Your task to perform on an android device: I am finding the Flying Machine Women Pink Elasticized Waist solid jogger in budget , compare the prices of the similar products in the NNNow app .
Image 0: 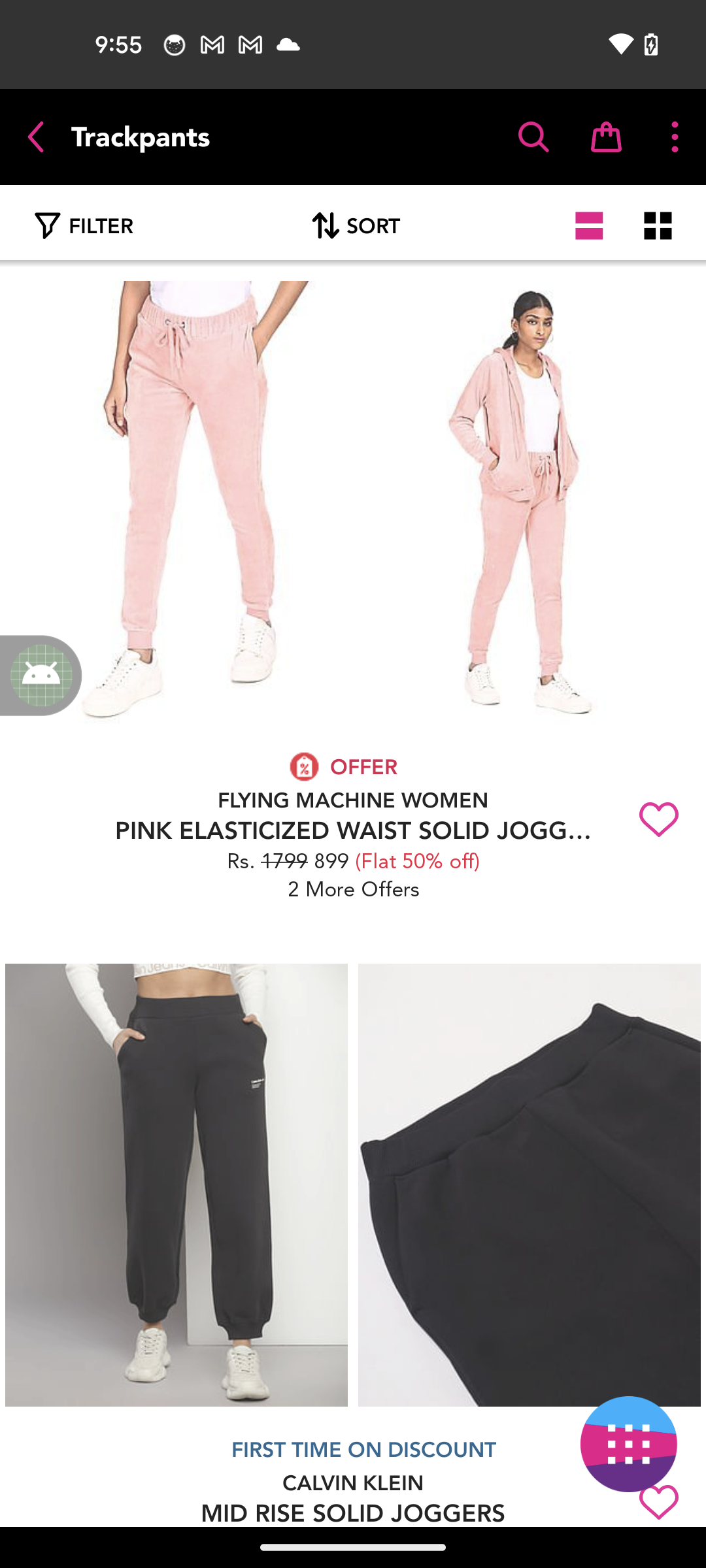
Click on the Flying Machine Women Pink Elasticized Waist solid jogger
Step 0: click (401, 617)
Image 1: 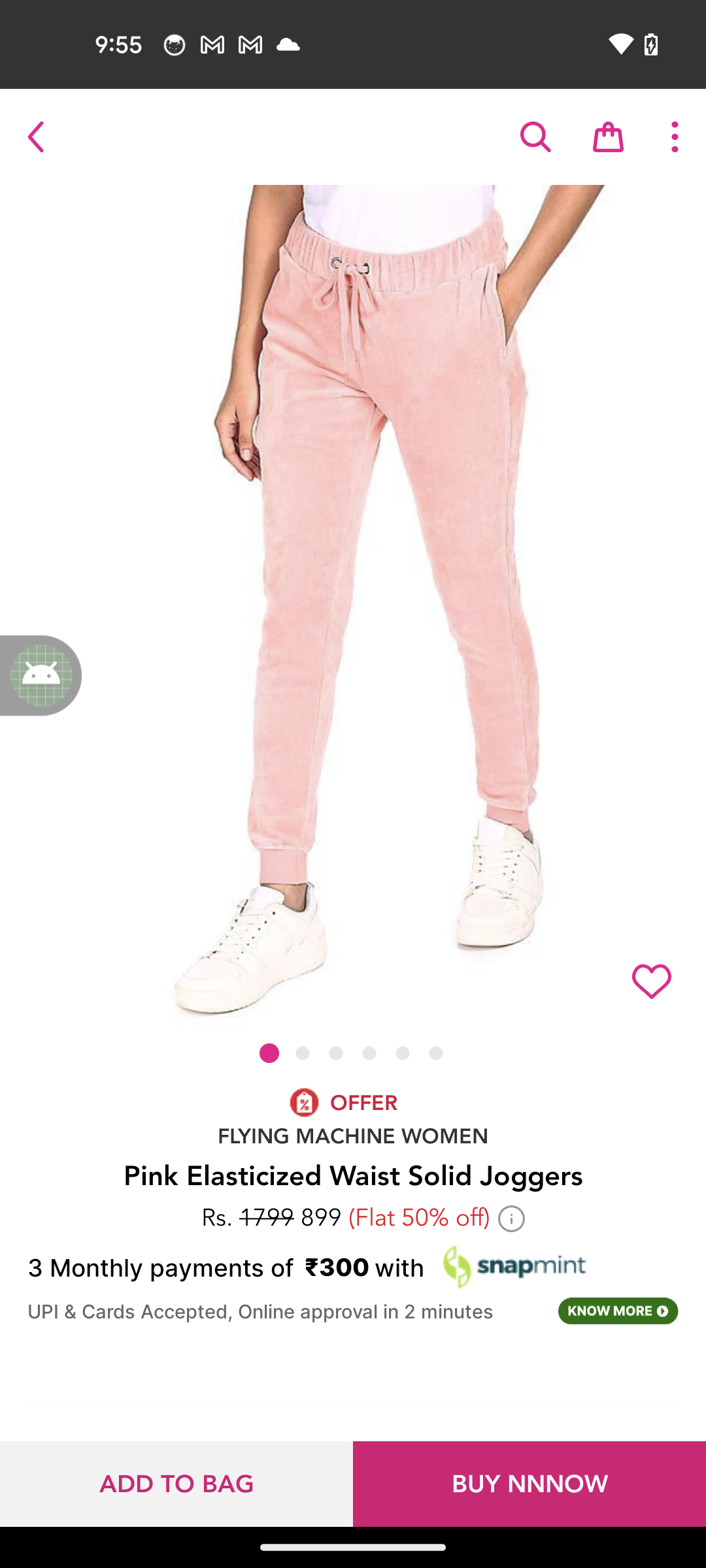
Swipe up for the similar products
Step 1: scroll down
Image 2: 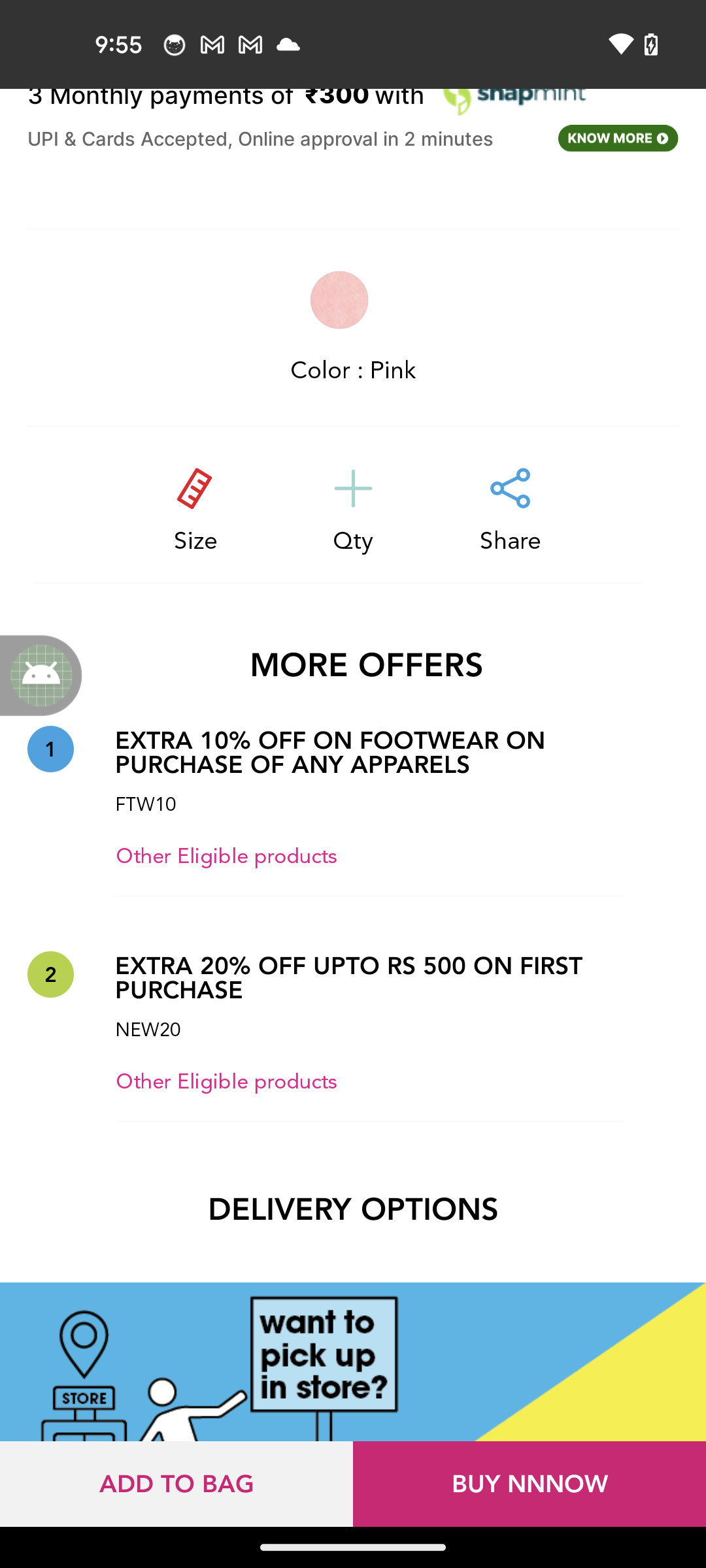
Swipe up for the similar products
Step 2: scroll down
Image 3: 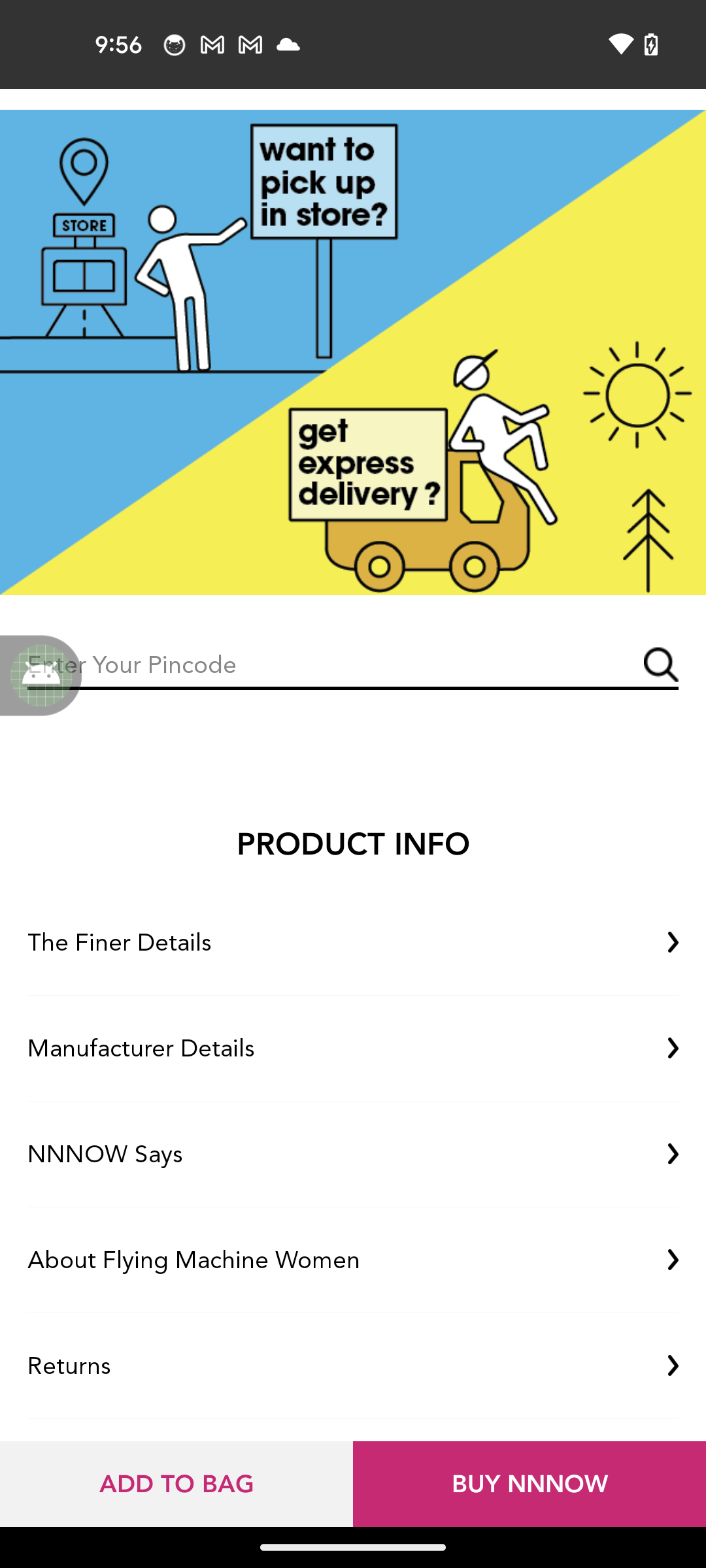
Swipe up for the similar products
Step 3: scroll down
Image 4: 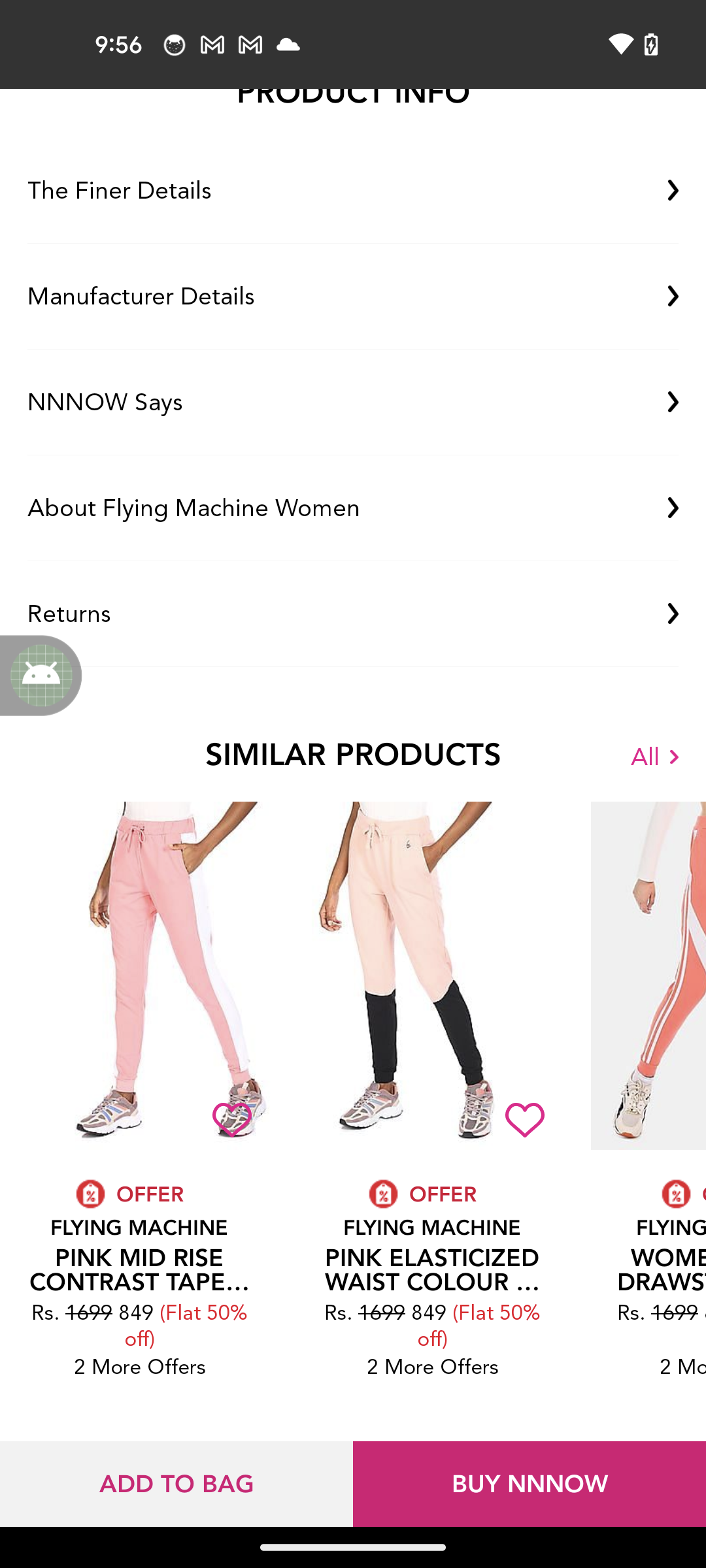
Swipe left the similar products for comparison
Step 4: scroll right
Image 6: 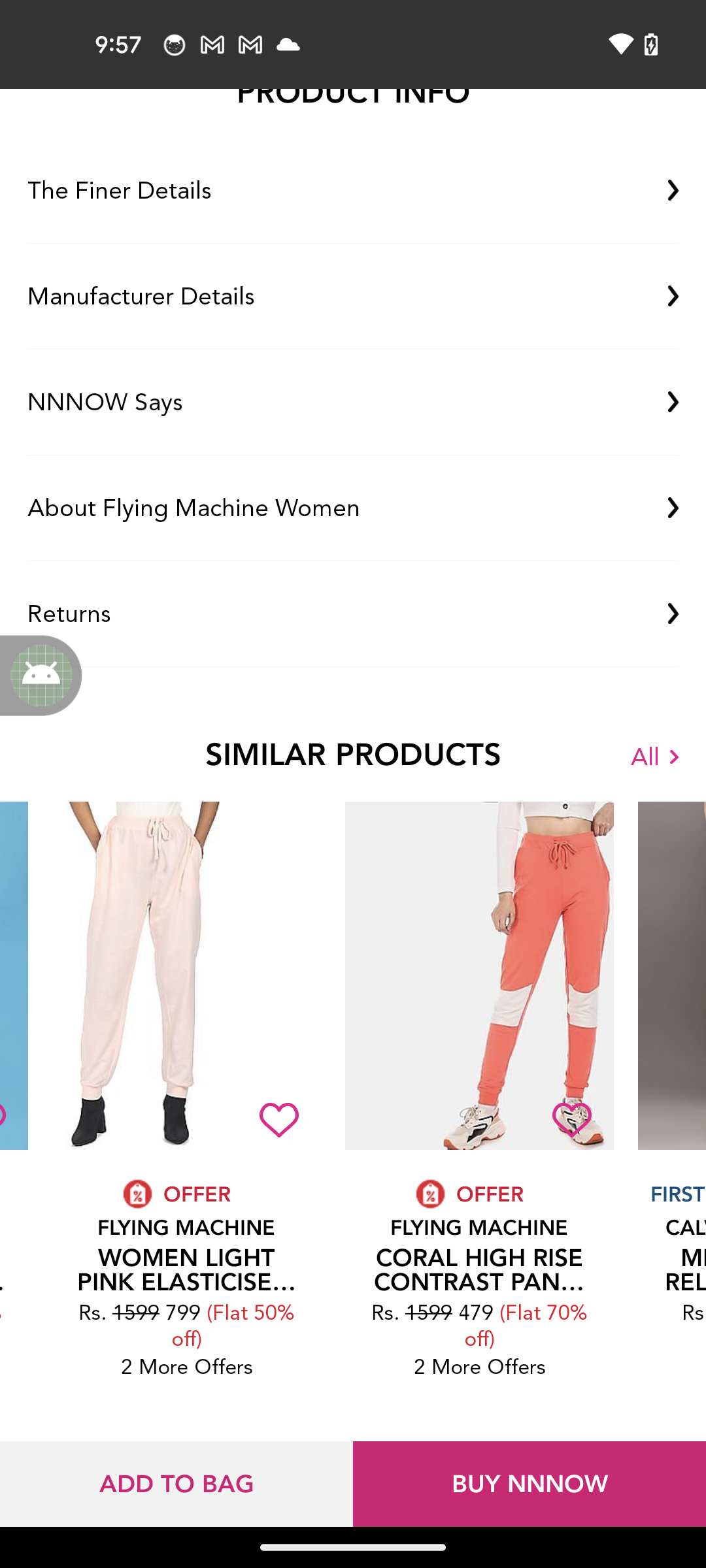
Swipe left the similar products for comparison
Step 6: scroll right
Image 7: 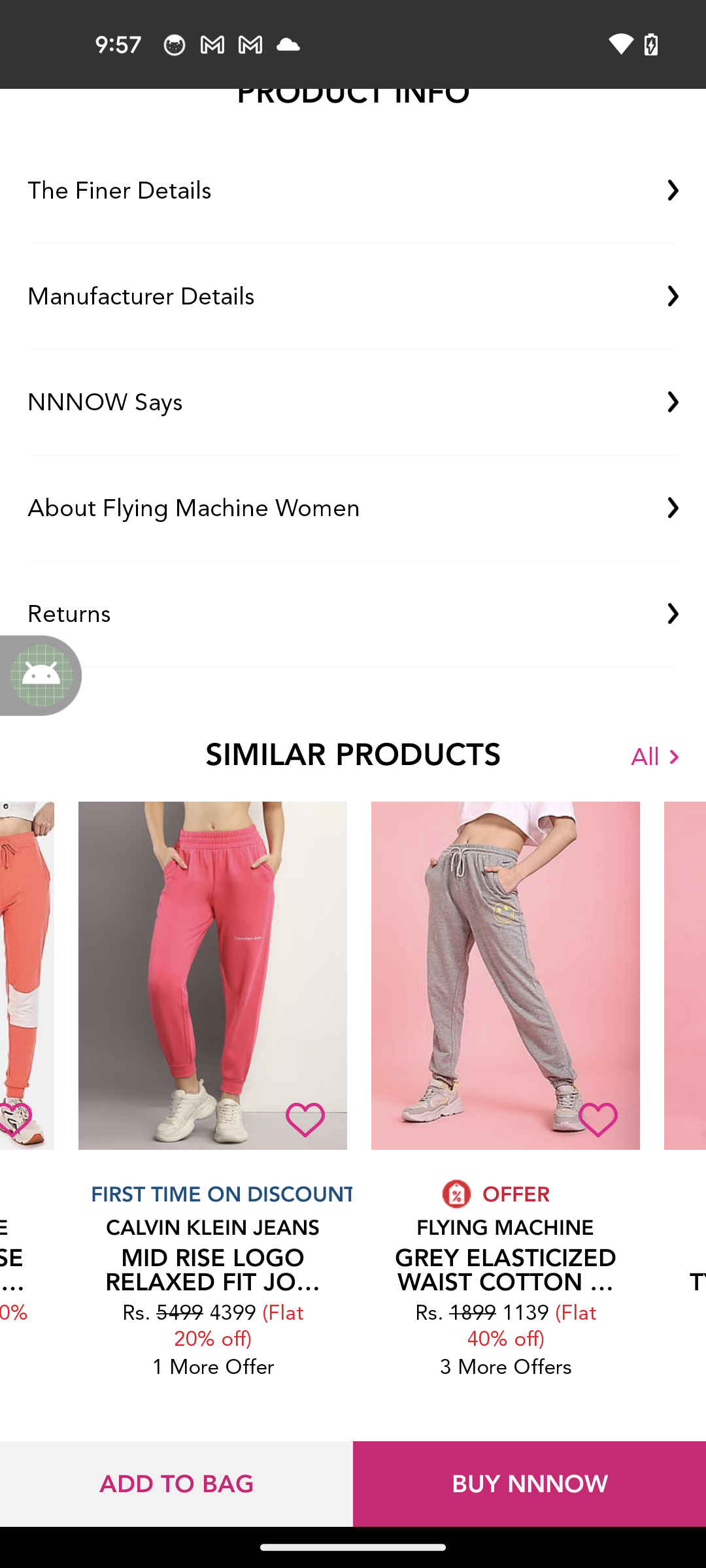
Swipe left the similar products for comparison
Step 7: scroll right
Image 8: 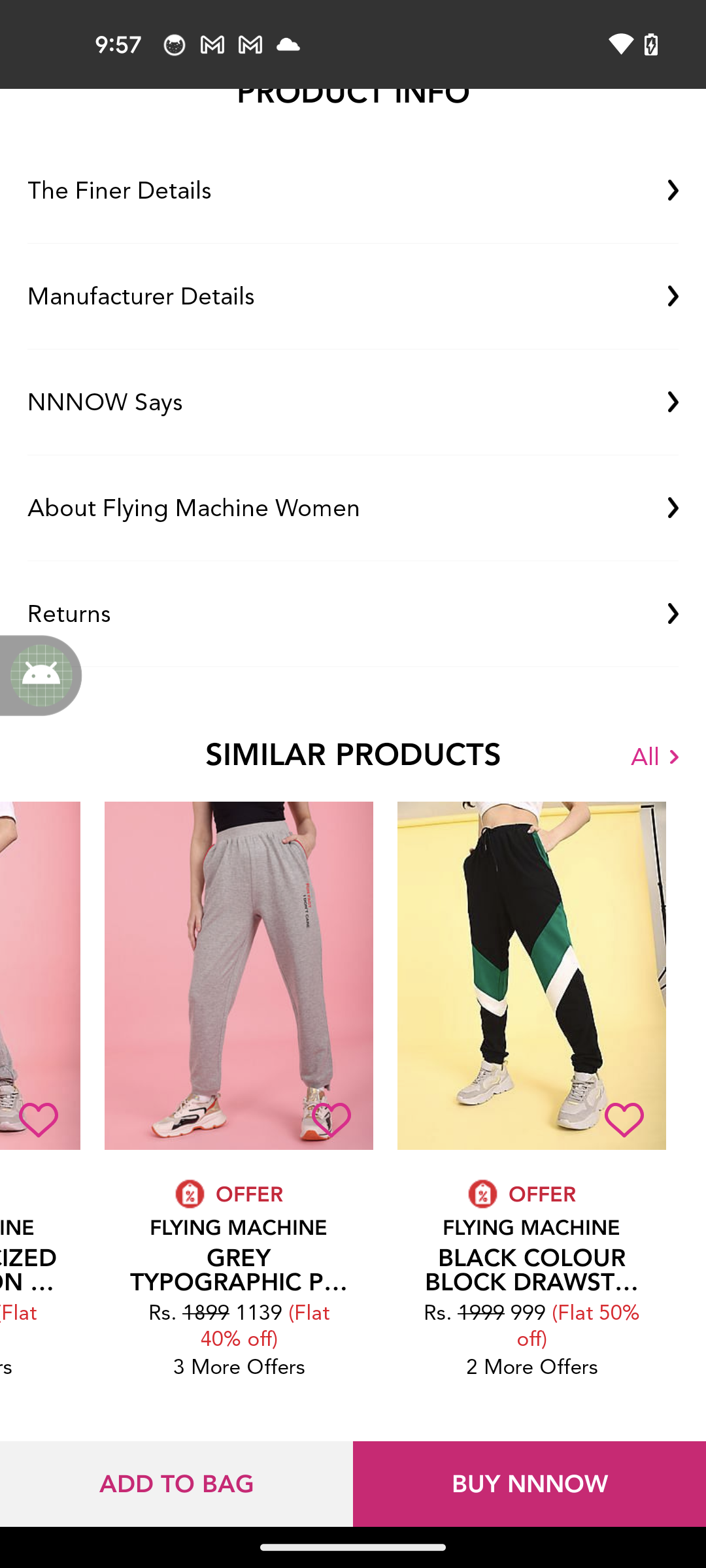
Swipe left the similar products for comparison
Step 8: scroll right
Image 9: 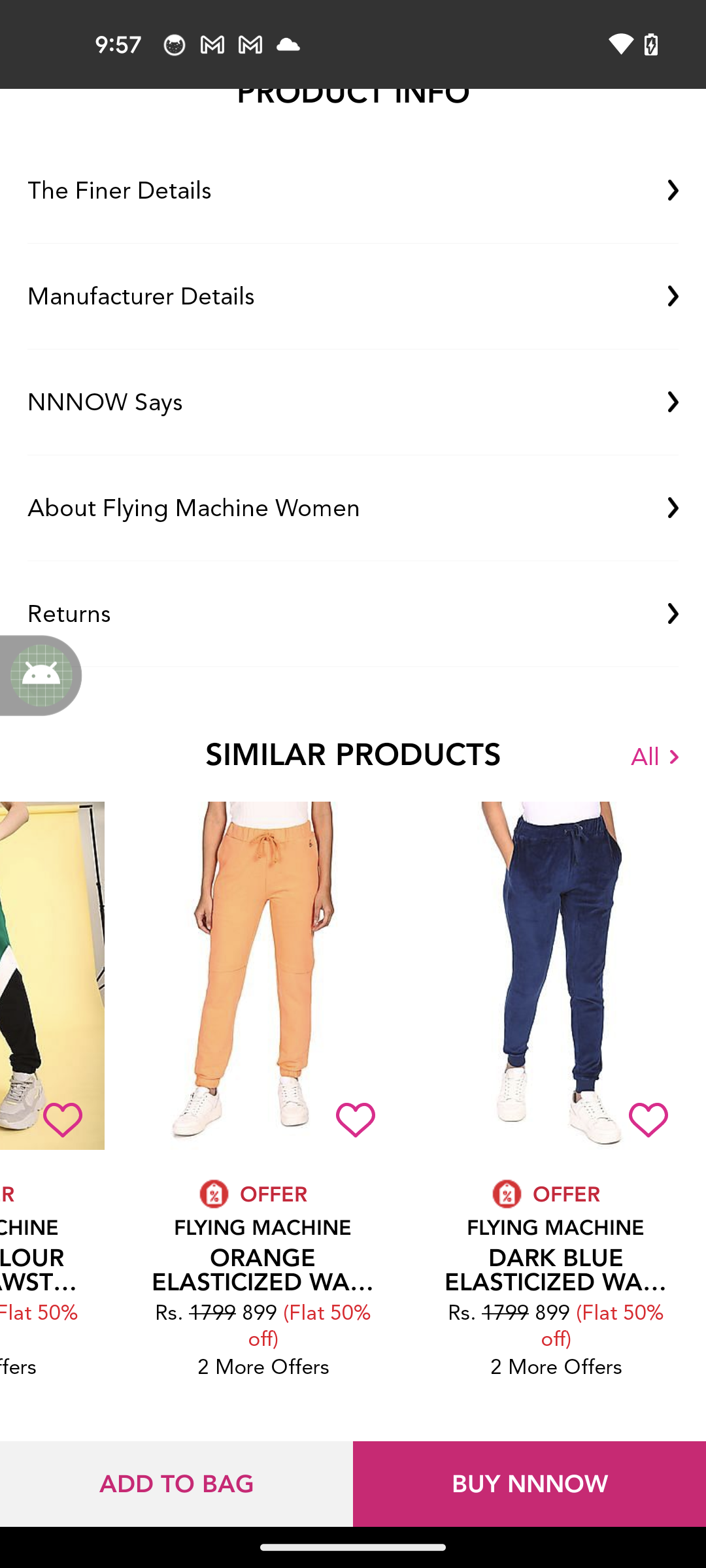
Swipe left the similar products for comparison
Step 9: scroll right
Image 10: 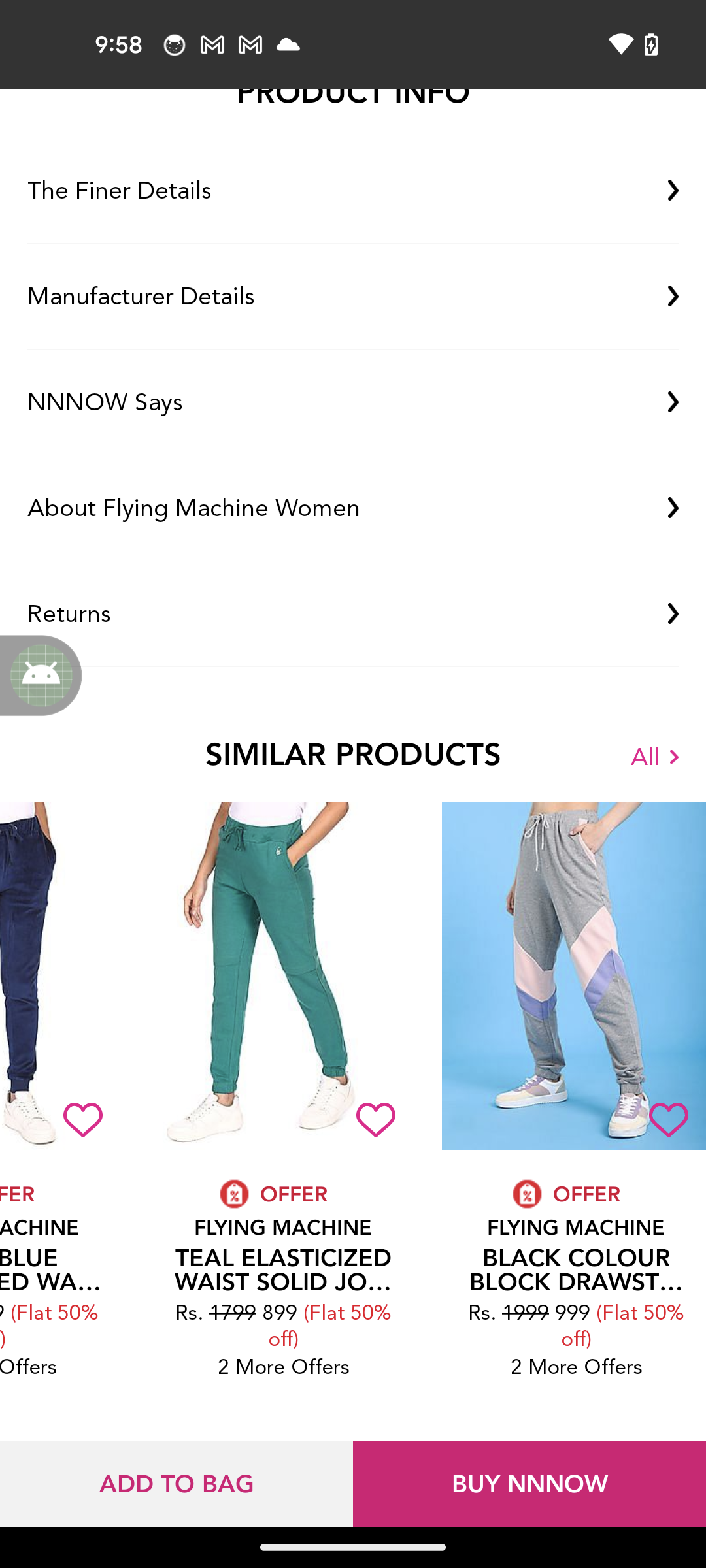
Swipe left the similar products for comparison
Step 10: scroll right